Your task to perform on an android device: Open Industybuying app See the Reviews and comments along with Pros and cons about the  product of Asian Paints Tractor Sparc 1 L
Image 0: 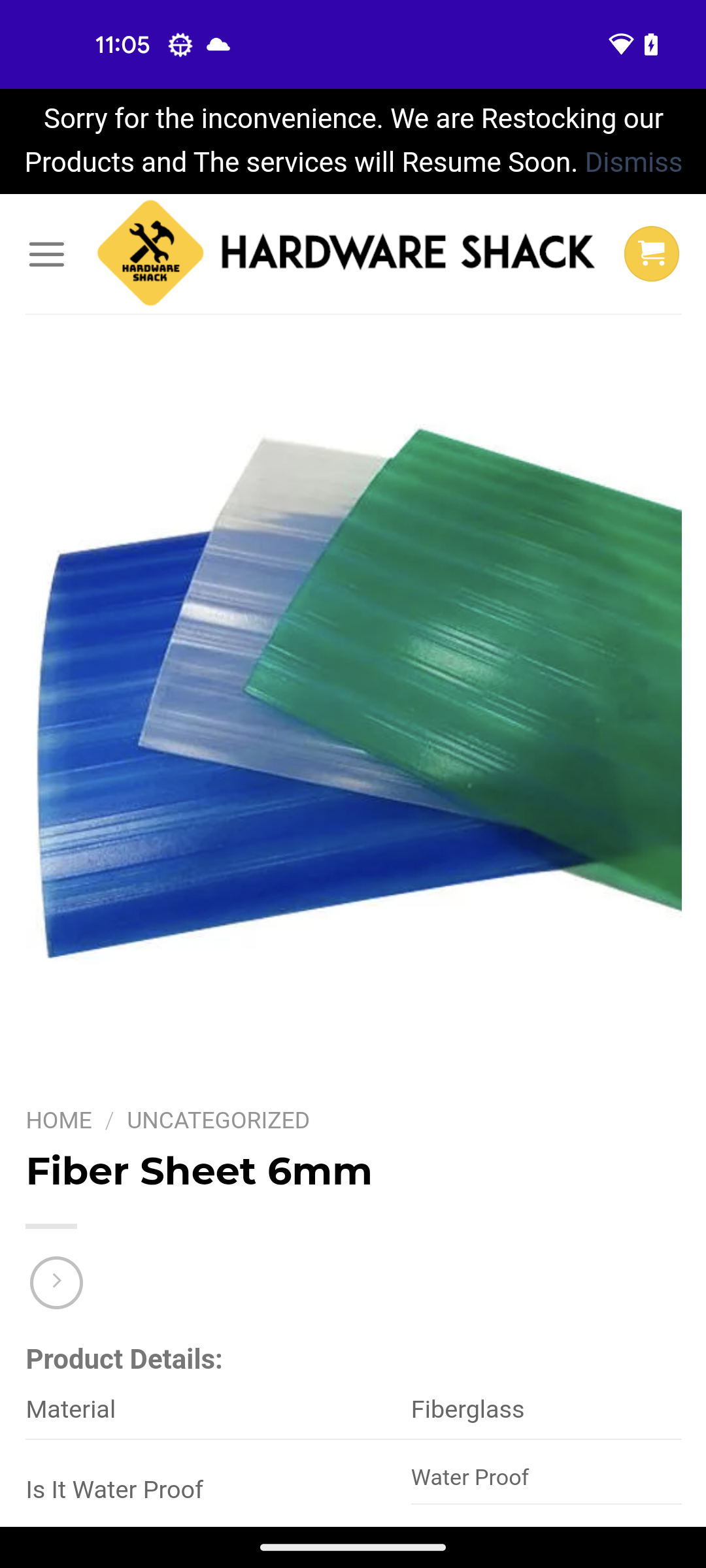
Open Industybuying app
Step 0: open app "Industrybuying"
Image 1: 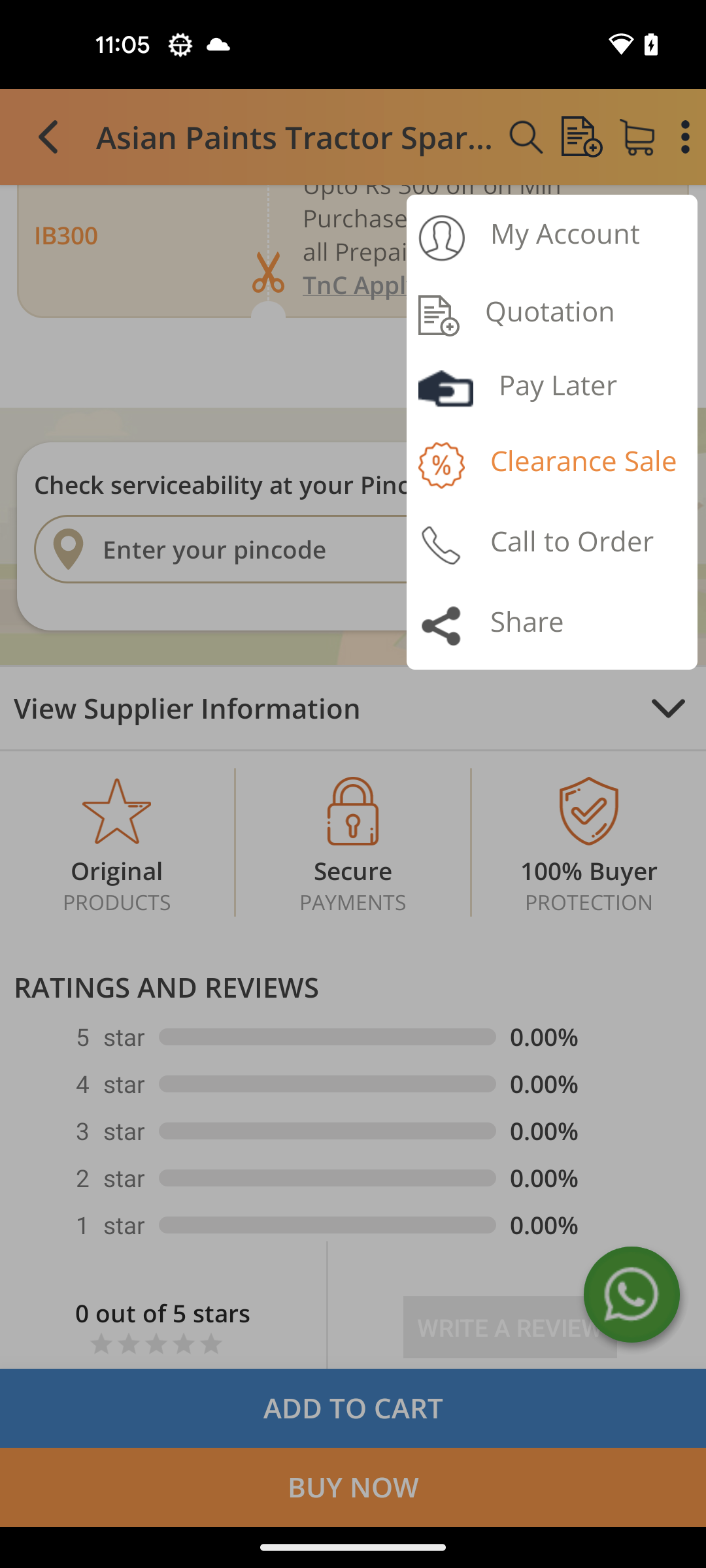
Go back to previous screen
Step 1: press back button
Image 2: 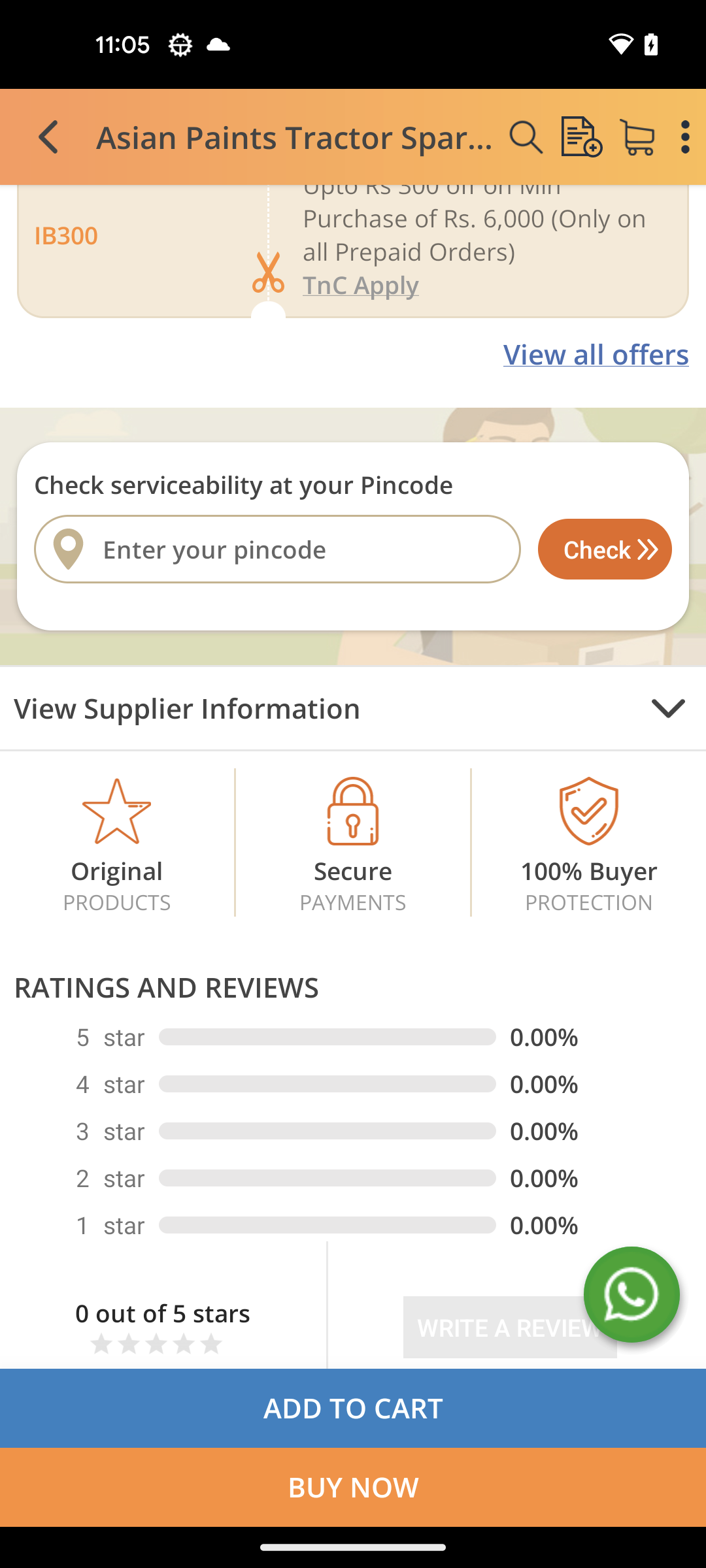
Scroll down to see the reviews
Step 2: scroll down